Your task to perform on an android device: I want to add Campus Men's Maxico Running Shoes to my cart, so add these shoes to my cart in the Amazon app.
Image 0: 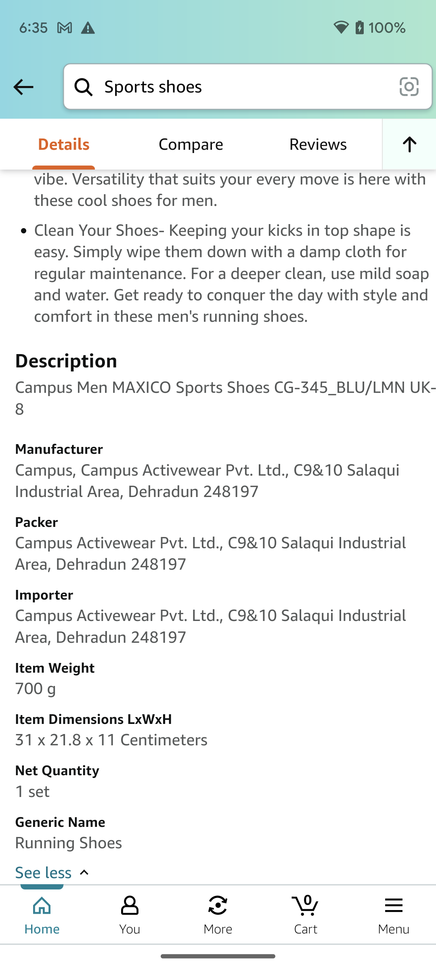
Scroll down to view the add to cart option
Step 0: scroll up
Image 1: 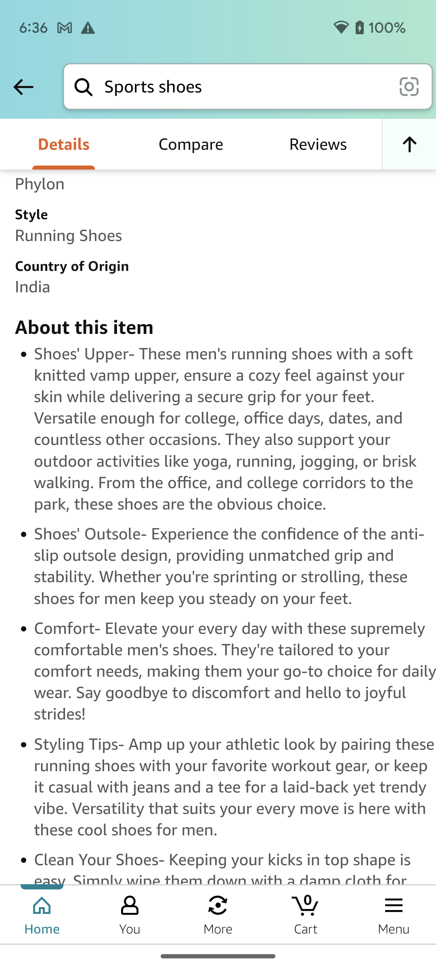
Scroll down to view the add to cart option
Step 1: scroll up
Image 2: 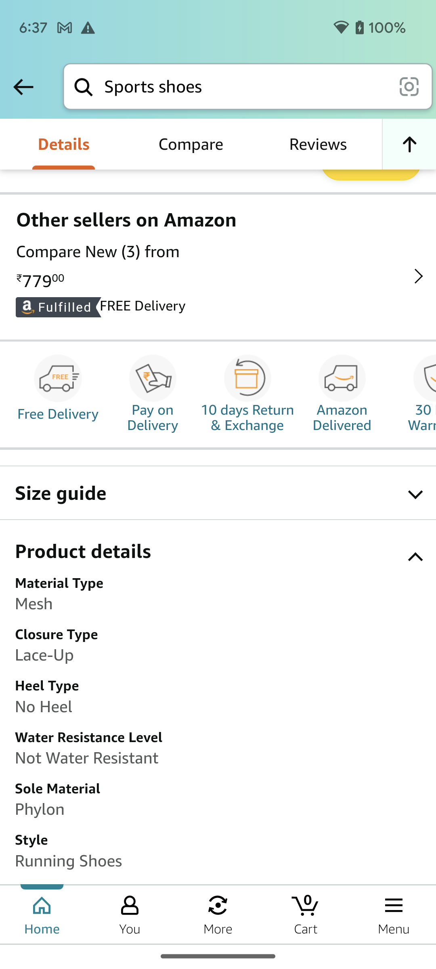
Scroll down to view the add to cart option
Step 2: scroll up
Image 3: 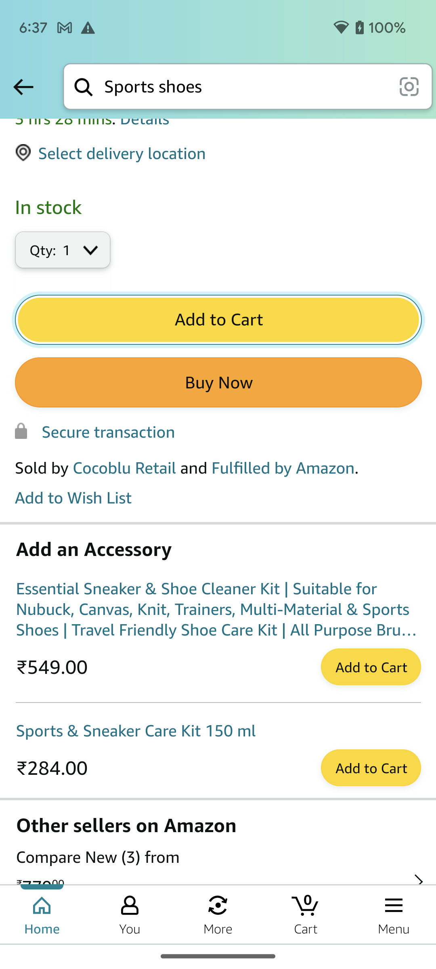
Click on the Add to cart button to add these shoes in my cart
Step 3: click (218, 320)